Your task to perform on an android device: Open the puma app and open Suede Mid XXI Sneakers then add it to wishlist.
Image 0: 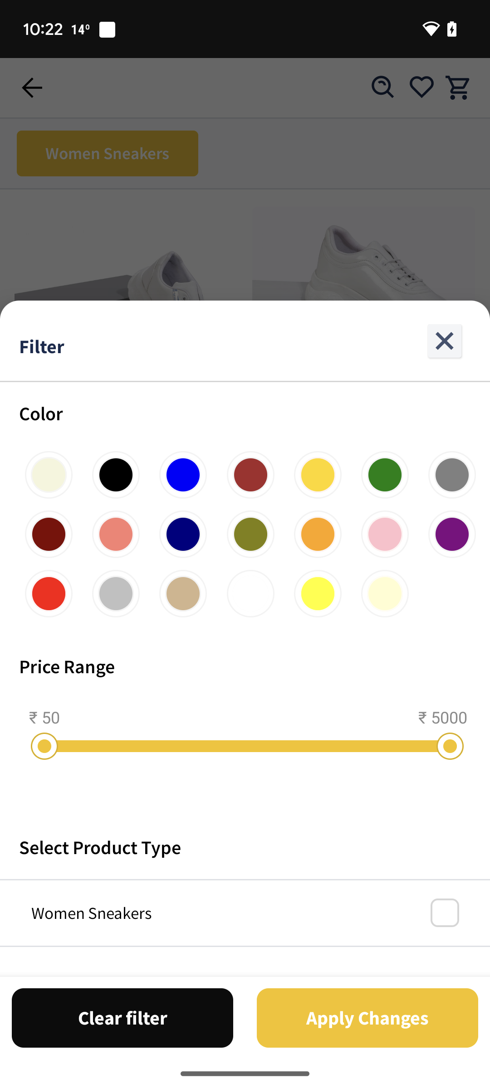
Open the puma app
Step 0: open app "PUMA"
Image 1: 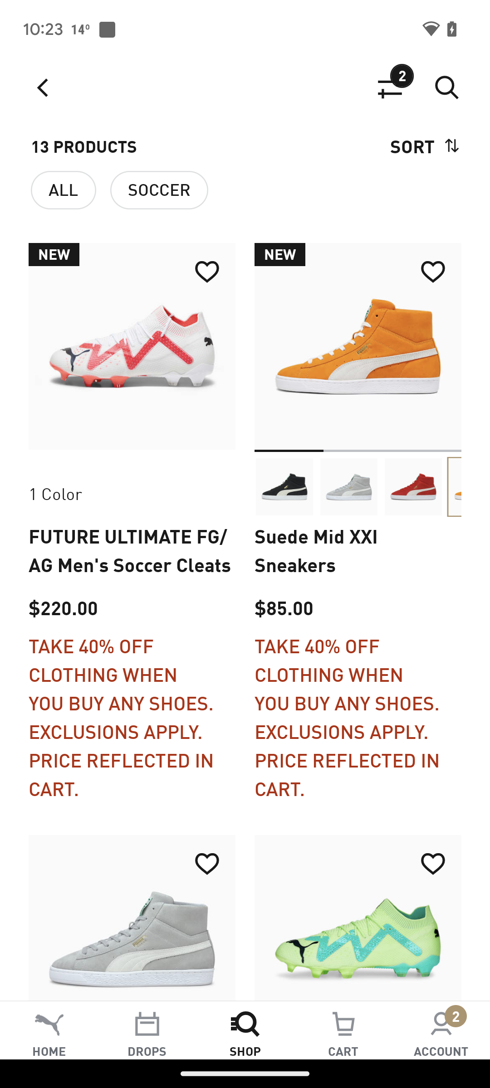
Open the Suede Mid XXI Sneakers
Step 1: click (358, 550)
Image 2: 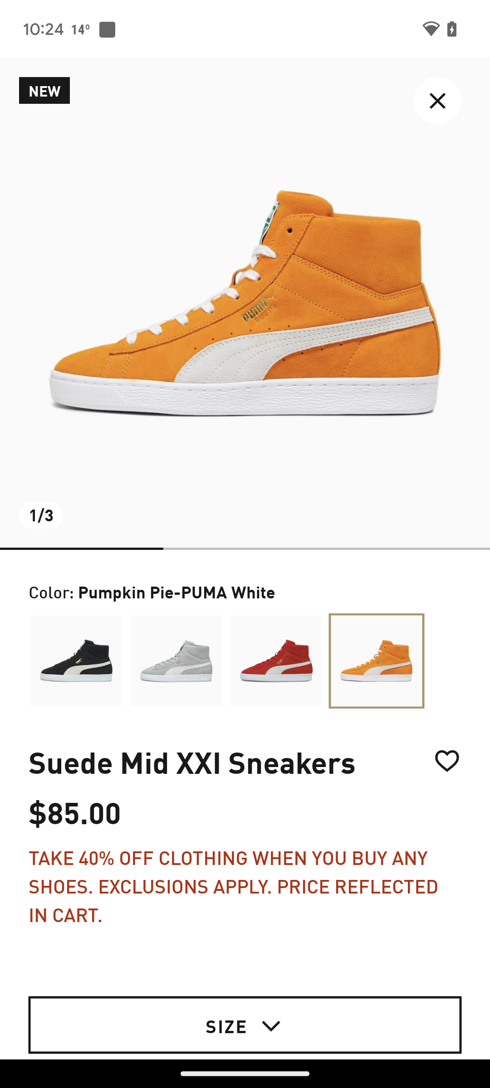
Click on the heart icon at the right side of the screen
Step 2: click (447, 789)
Image 3: 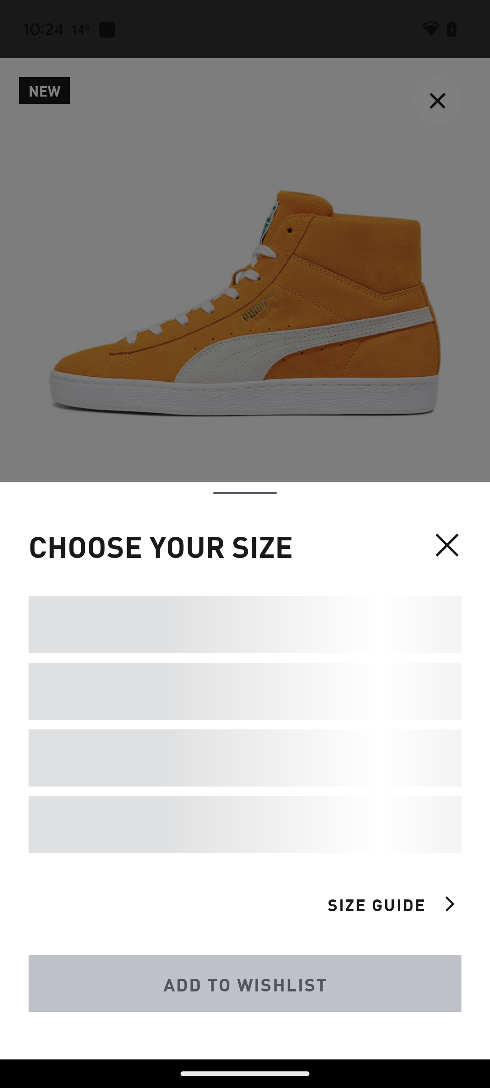
Click on the heart icon at the right side of the screen
Step 3: wait
Image 4: 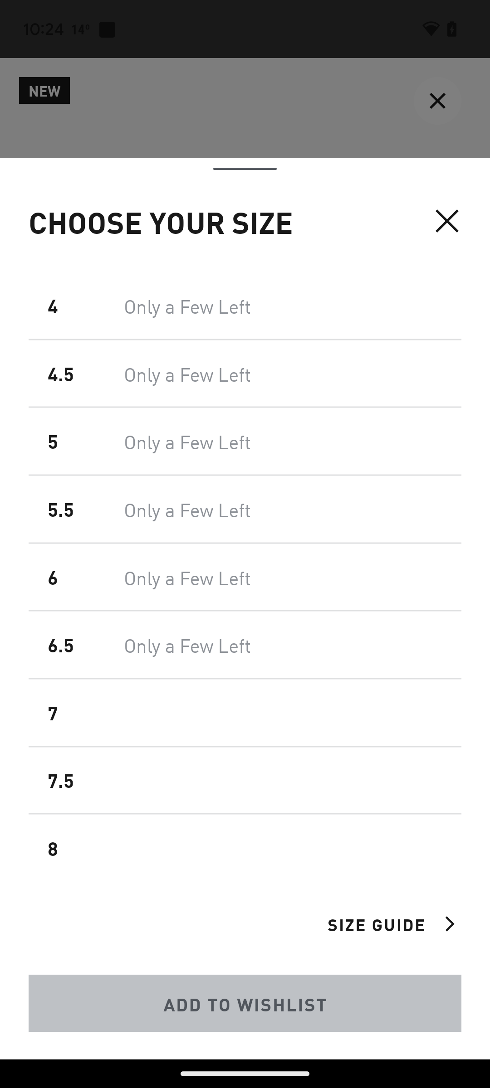
Select the shoe size as 6
Step 4: click (283, 577)
Image 5: 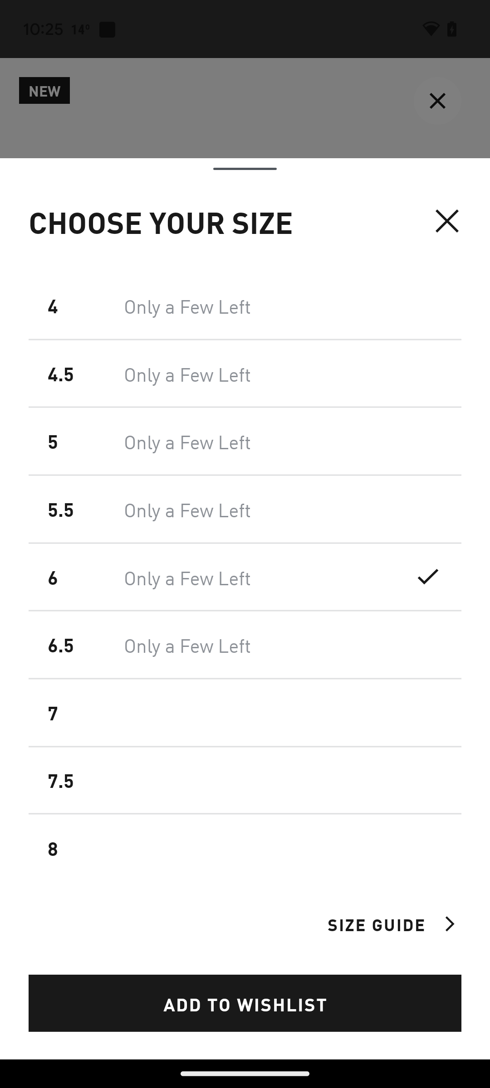
Click on the add to wishlist button
Step 5: click (245, 1003)
Image 6: 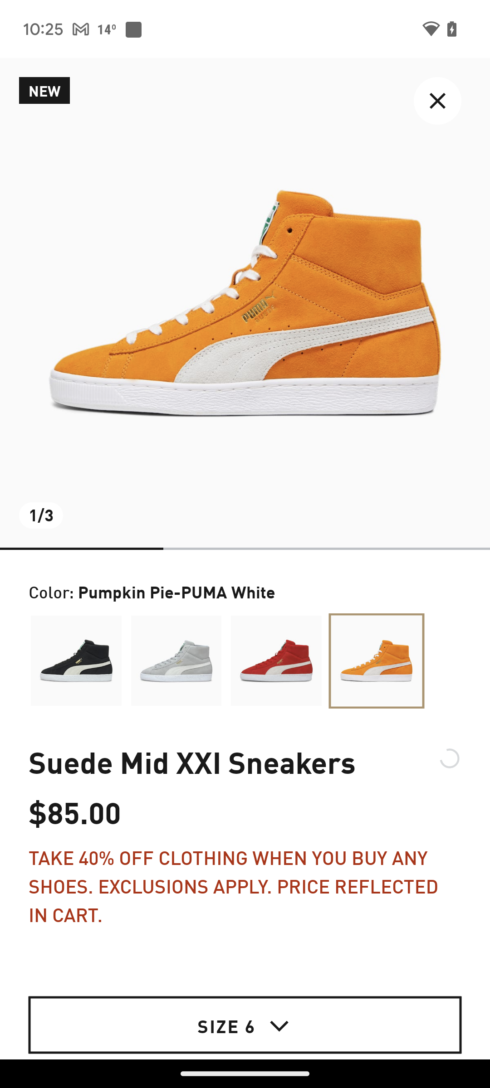
Click on the add to wishlist button
Step 6: wait